Your task to perform on an android device: I want to manage my all-trip photos in the album named Pierre Herme on the gallery app.
Image 0: 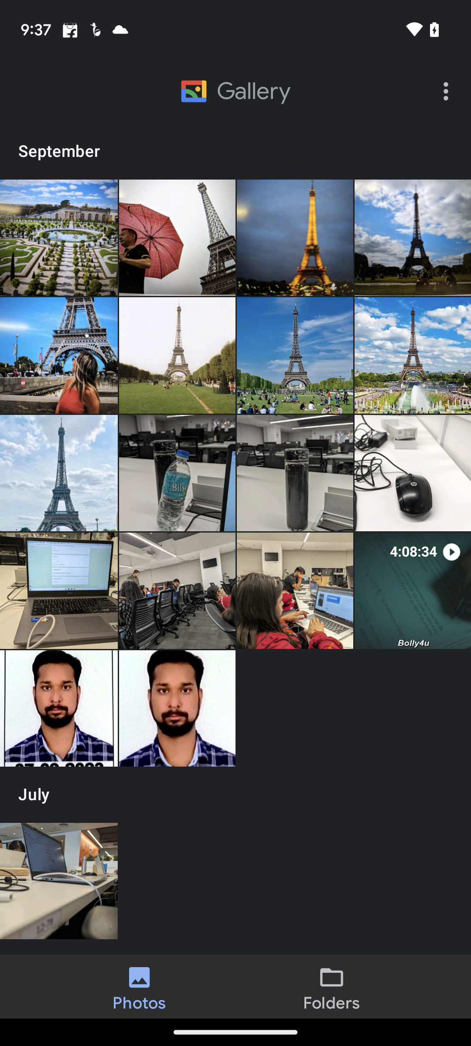
Tap on the folder icon present at the bottom right corner of the screen.
Step 0: click (331, 986)
Image 1: 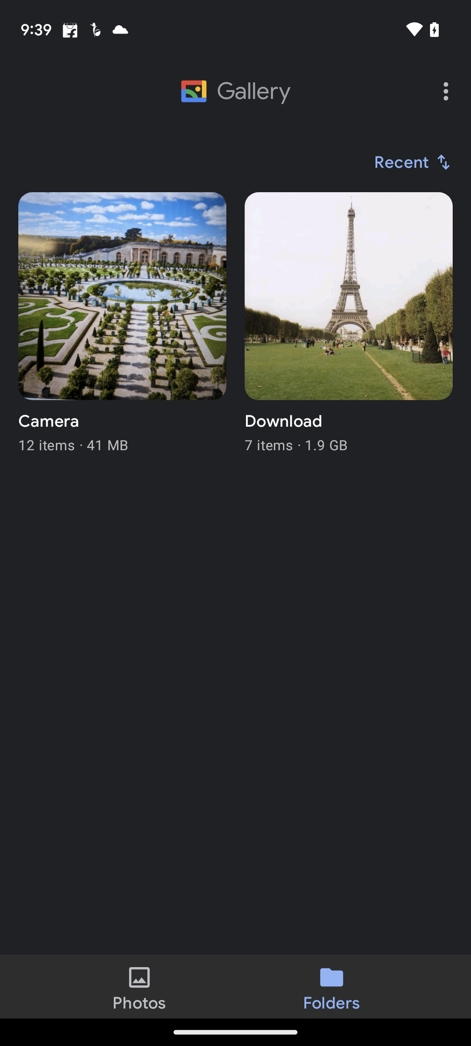
Tap on the three dots present in the upper right corner of the screen.
Step 1: click (448, 91)
Image 2: 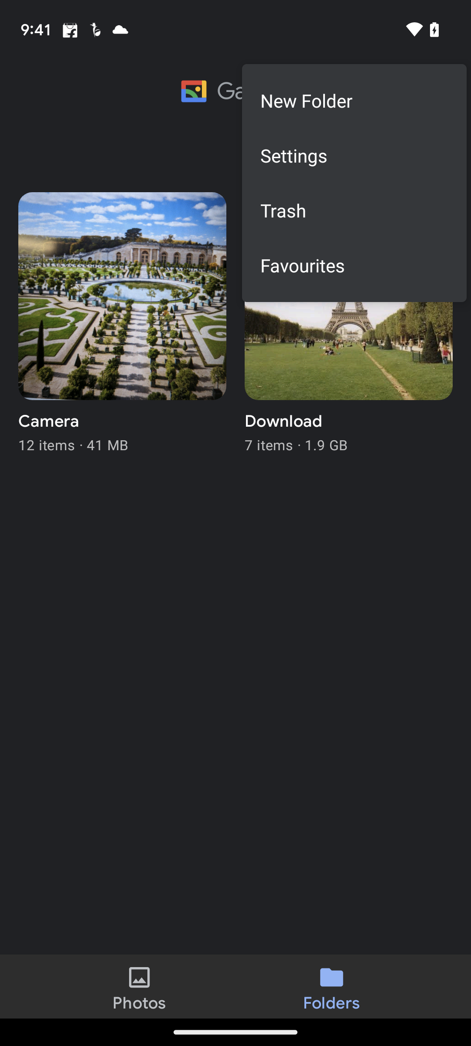
Click on the new folder present in the upper right corner of the screen.
Step 2: click (354, 100)
Image 3: 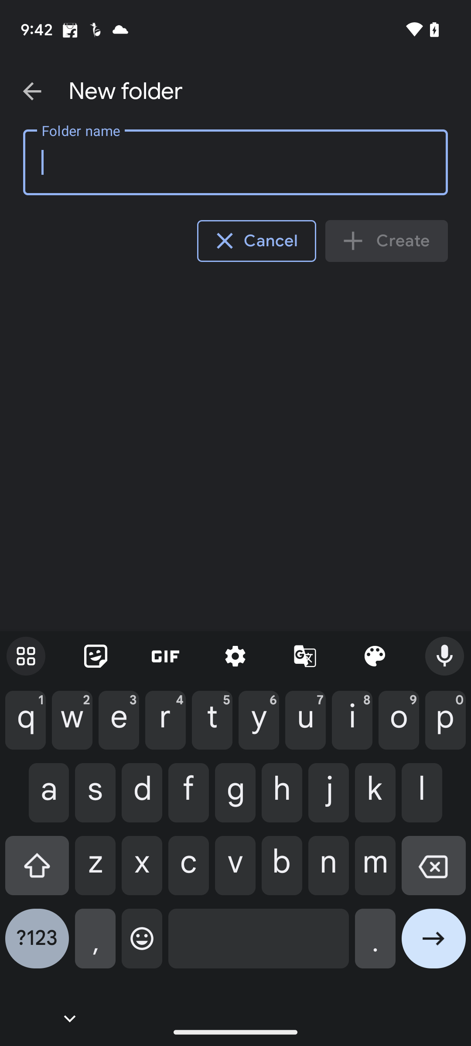
Named the folder Pierre Herme 
Step 3: type "Pierre herme"
Image 4: 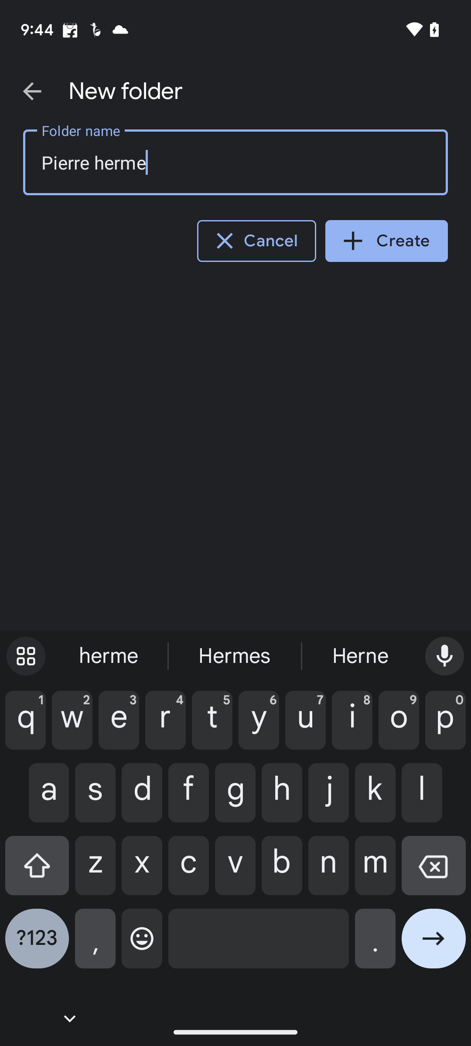
Tap on the create option present on the screen.
Step 4: click (386, 241)
Image 5: 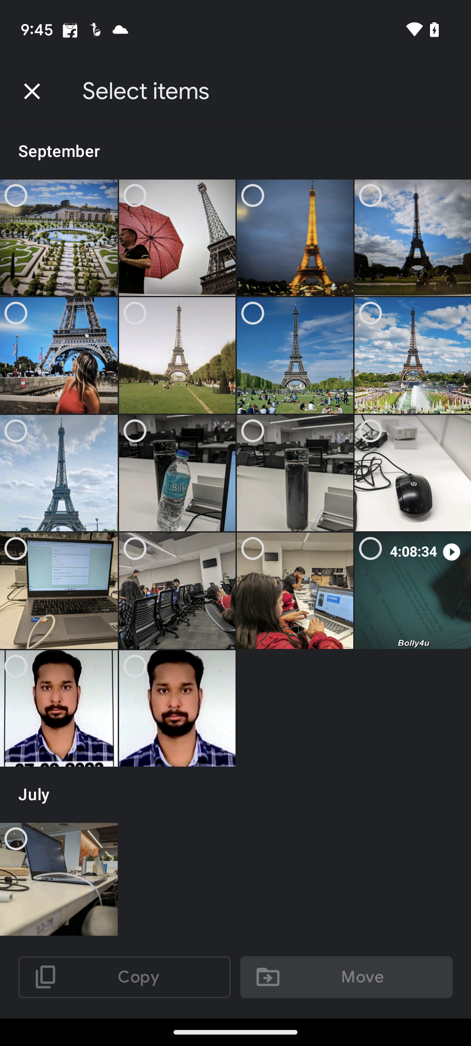
Select photos to add an album.
Step 5: wait
Image 6: 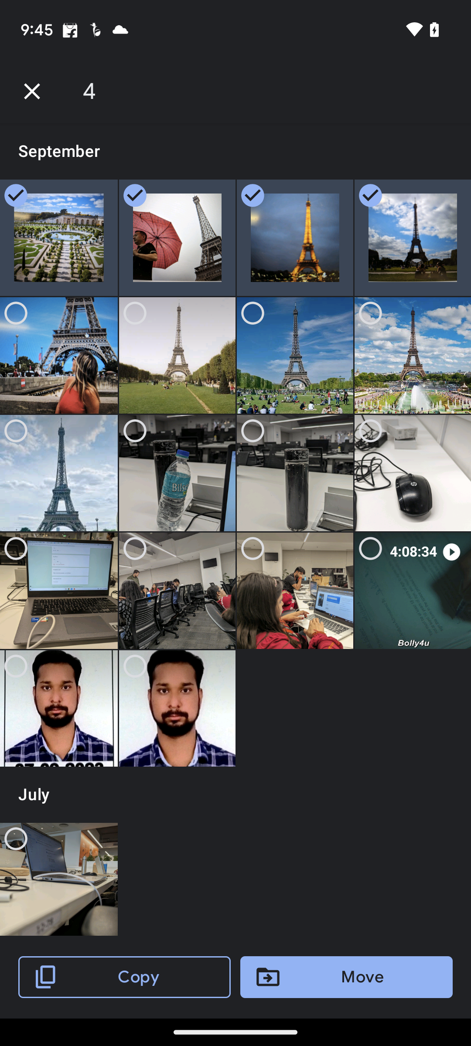
Tap on Move.
Step 6: click (346, 977)
Image 7: 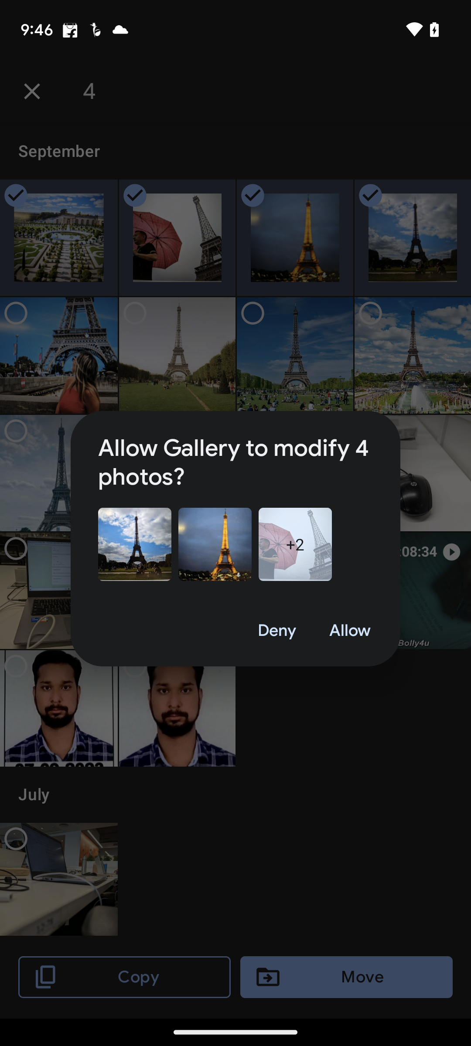
Click on Allow.
Step 7: click (350, 630)